Your task to perform on an android device: I am going to start learning the Spanish language for my career growth. Select the Spanish as my learning language in the Duolingo app.
Image 0: 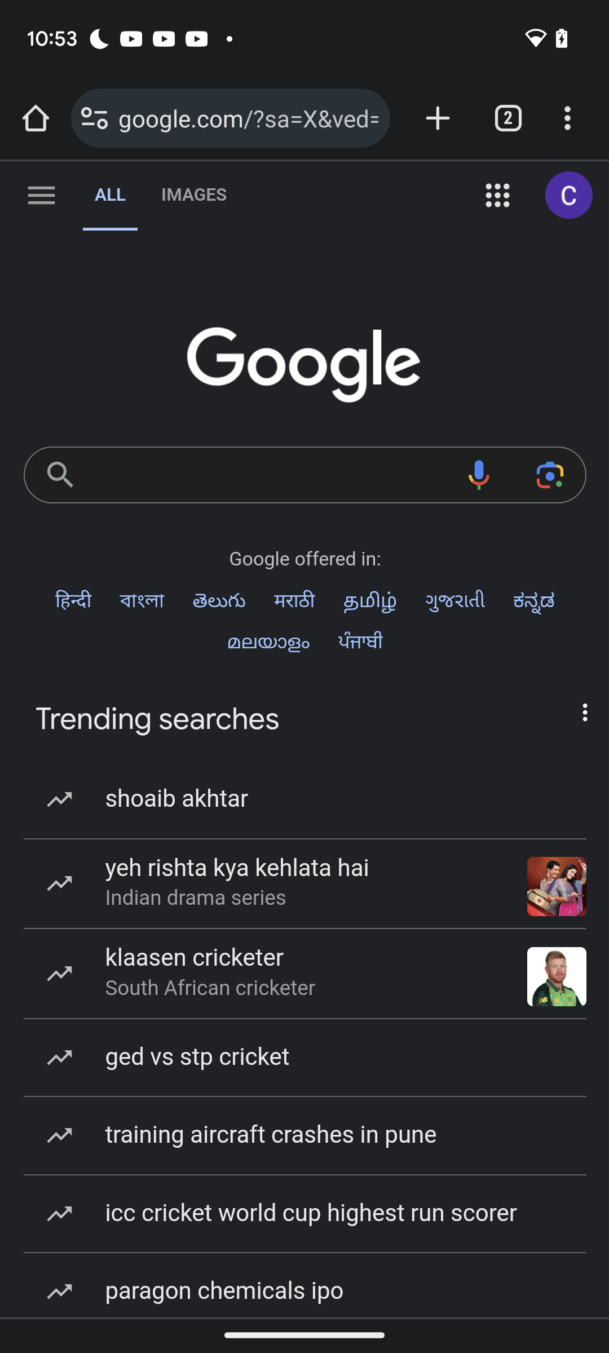
Open duolingo app
Step 0: open app "Duolingo"
Image 1: 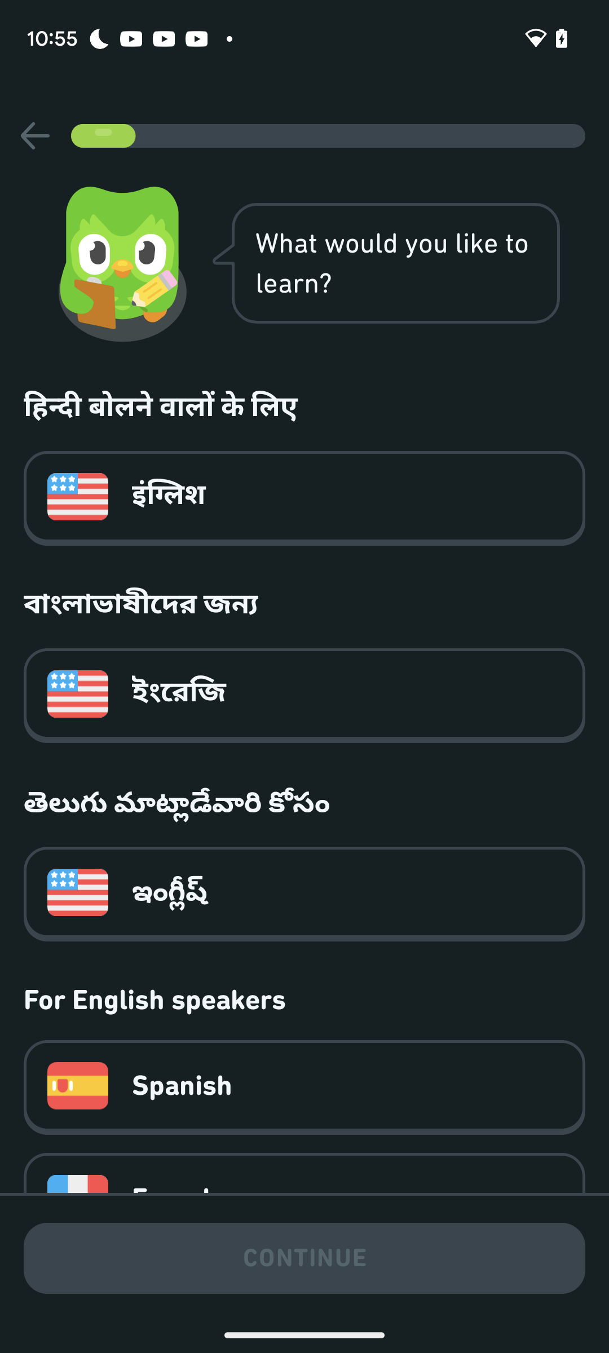
Click on spanish option
Step 1: click (334, 1086)
Image 2: 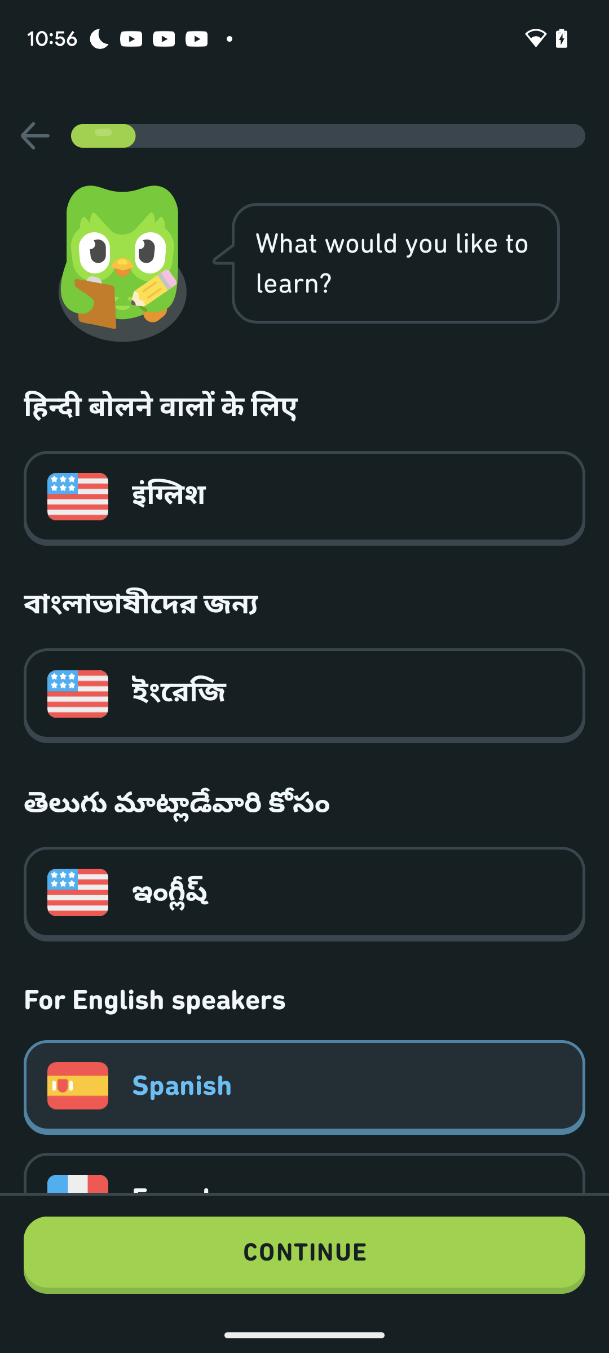
Click on continue option
Step 2: click (304, 1255)